Your task to perform on an android device: Go to TRUE VALUE app & contact the dealer to negotiate the price of  Wagon R LXI 2021
Image 0: 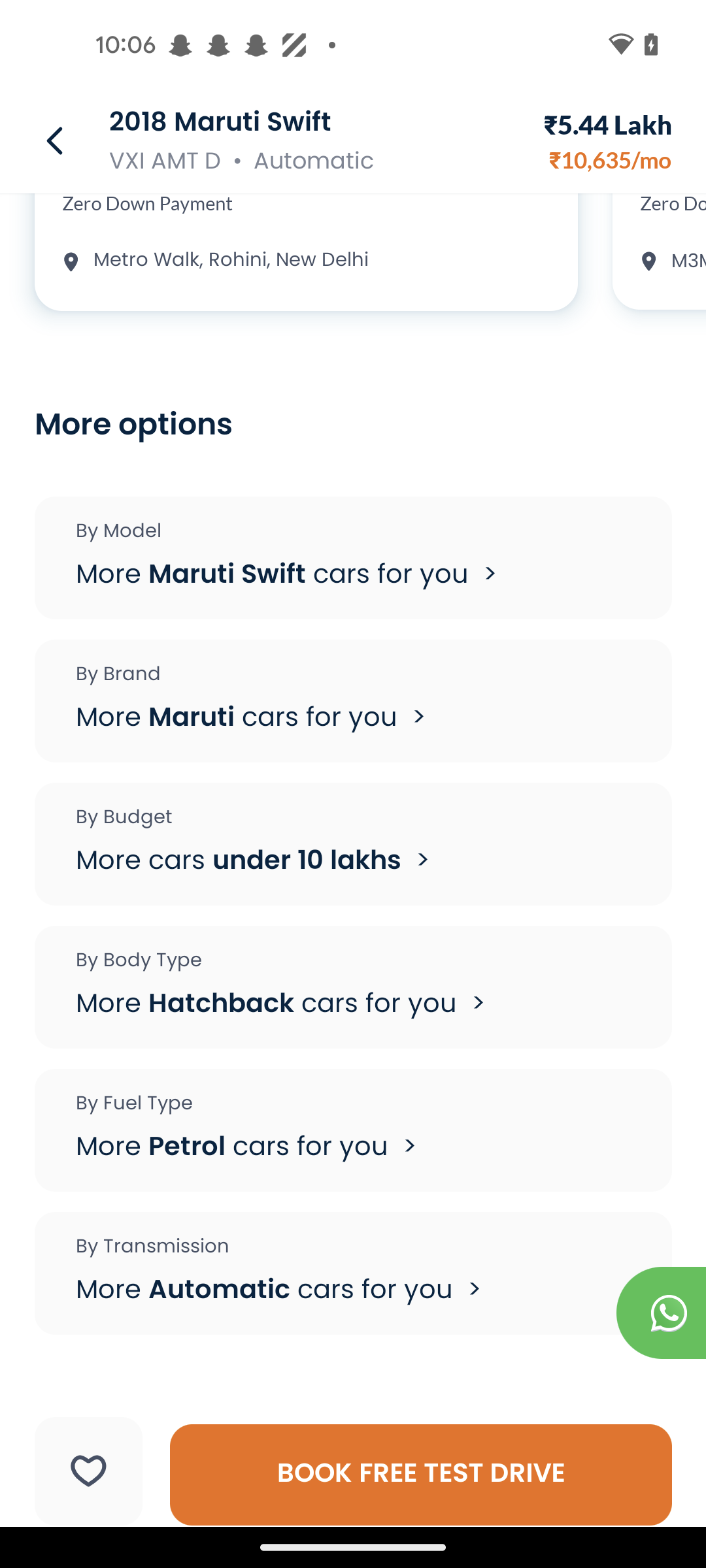
open the True value app
Step 0: open app "True Value"
Image 1: 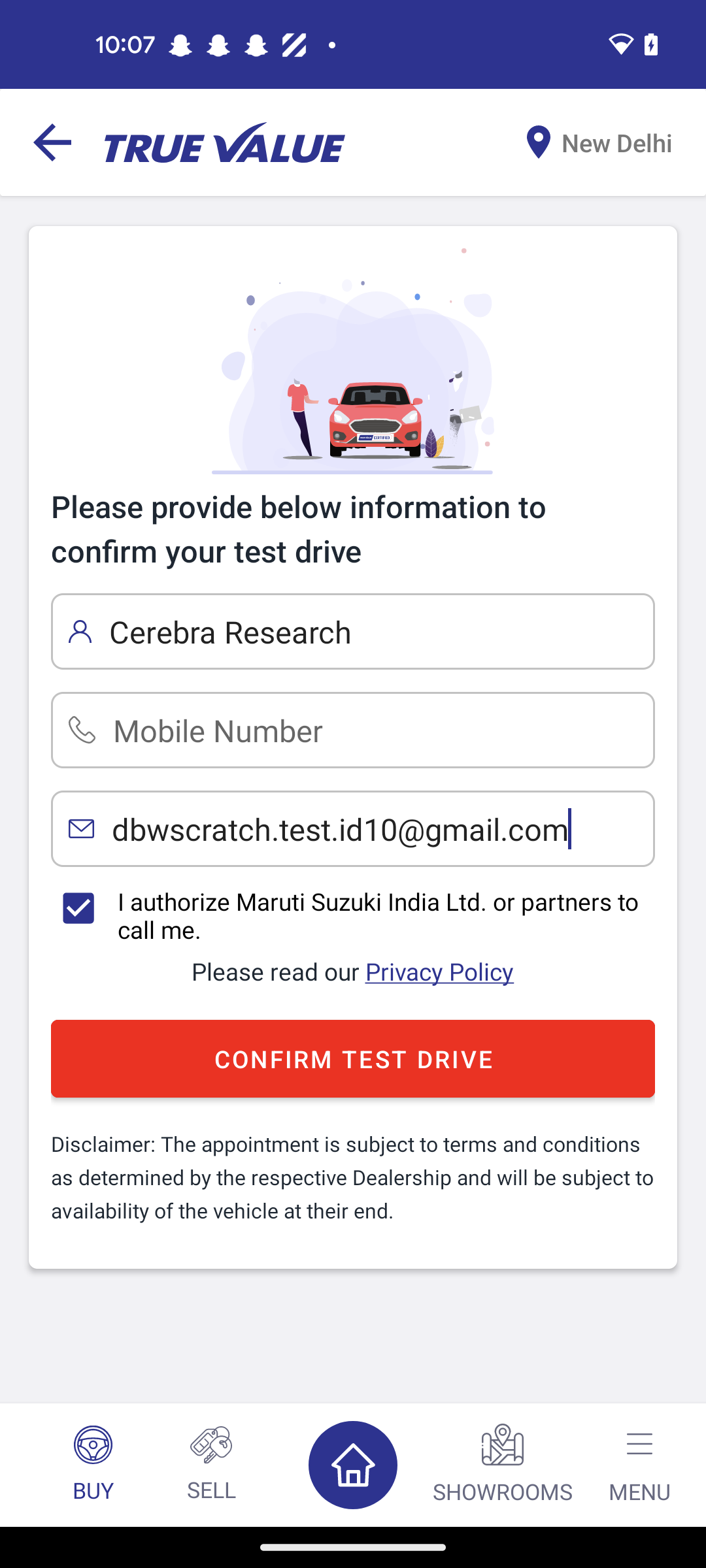
Go back to previous page
Step 1: press back button
Image 2: 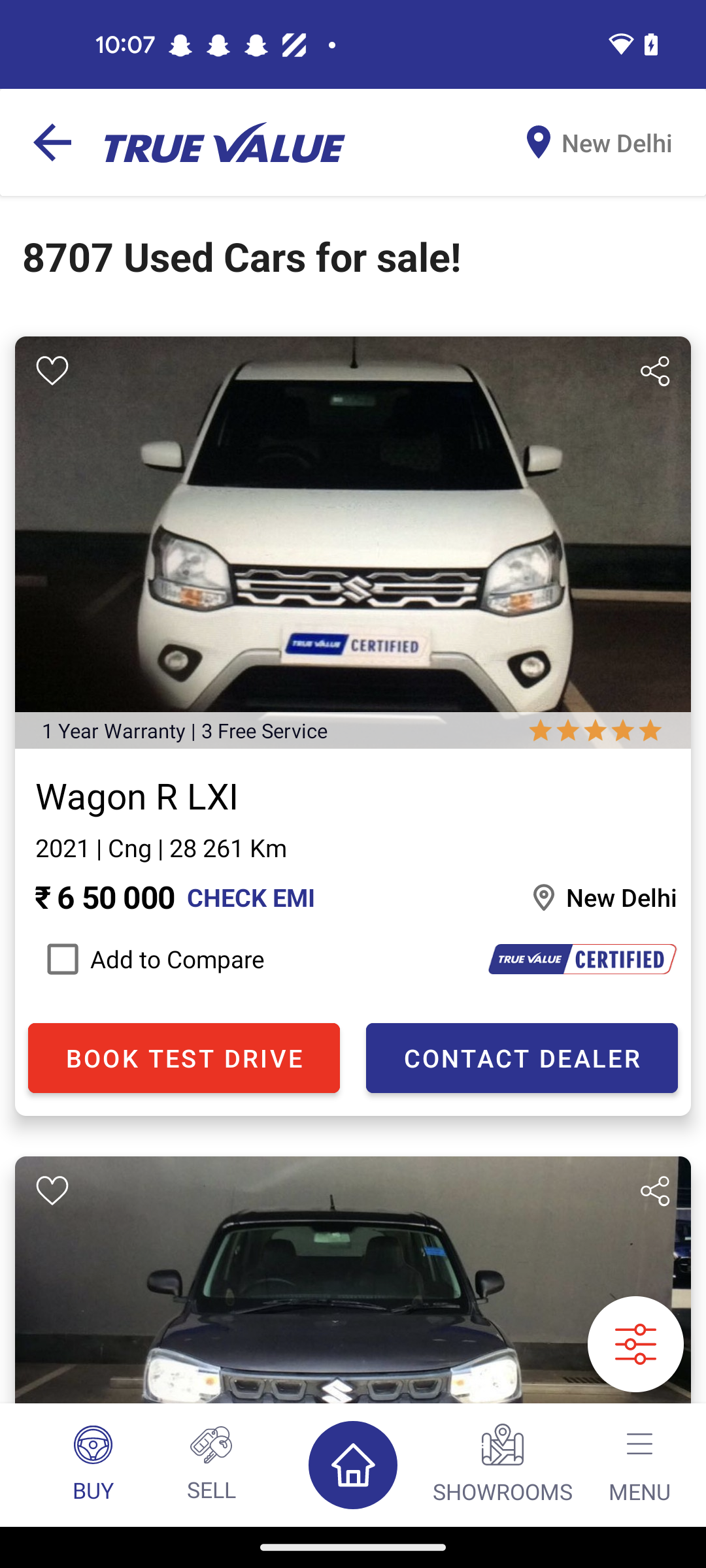
Click on the first result 
Step 2: click (353, 542)
Image 3: 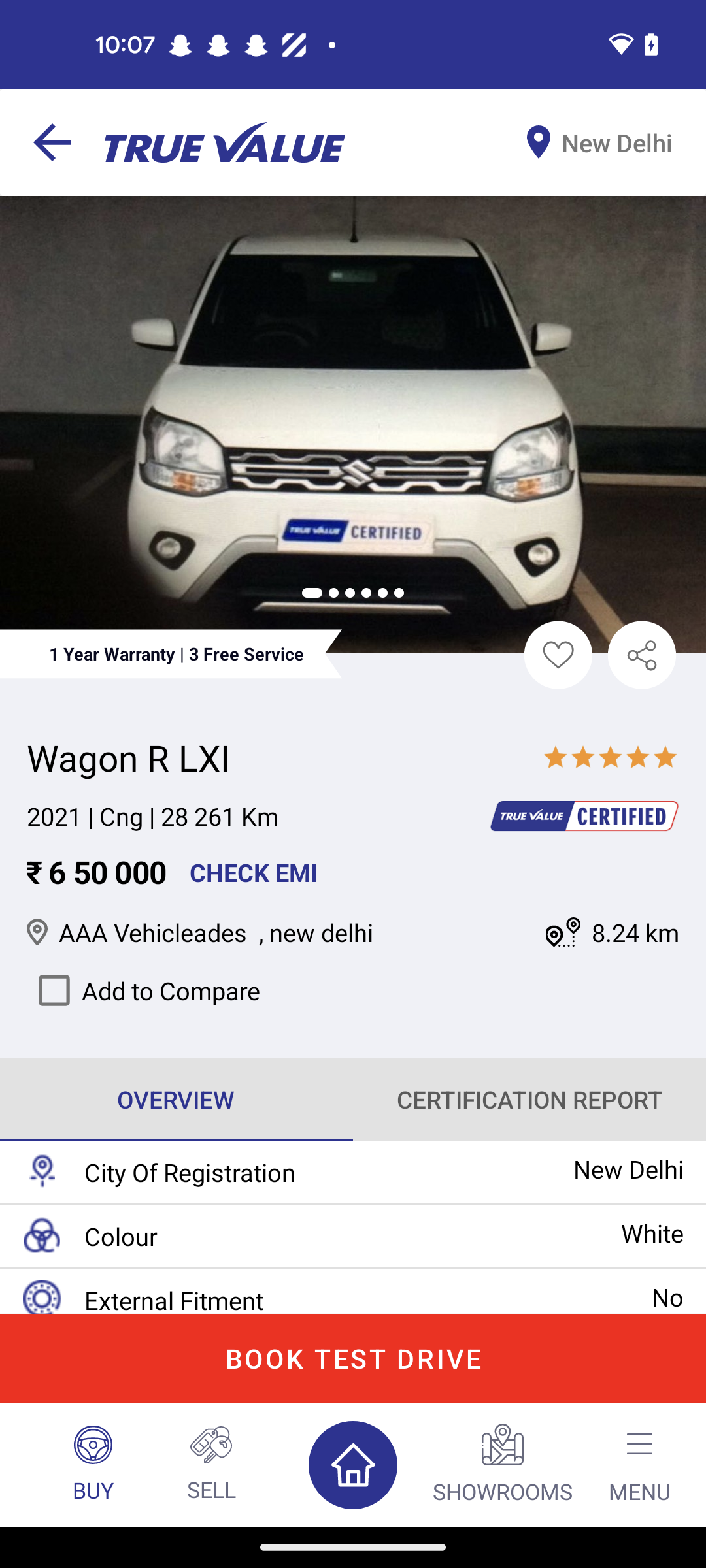
Swipe up to view the contact the dealer option
Step 3: scroll down
Image 4: 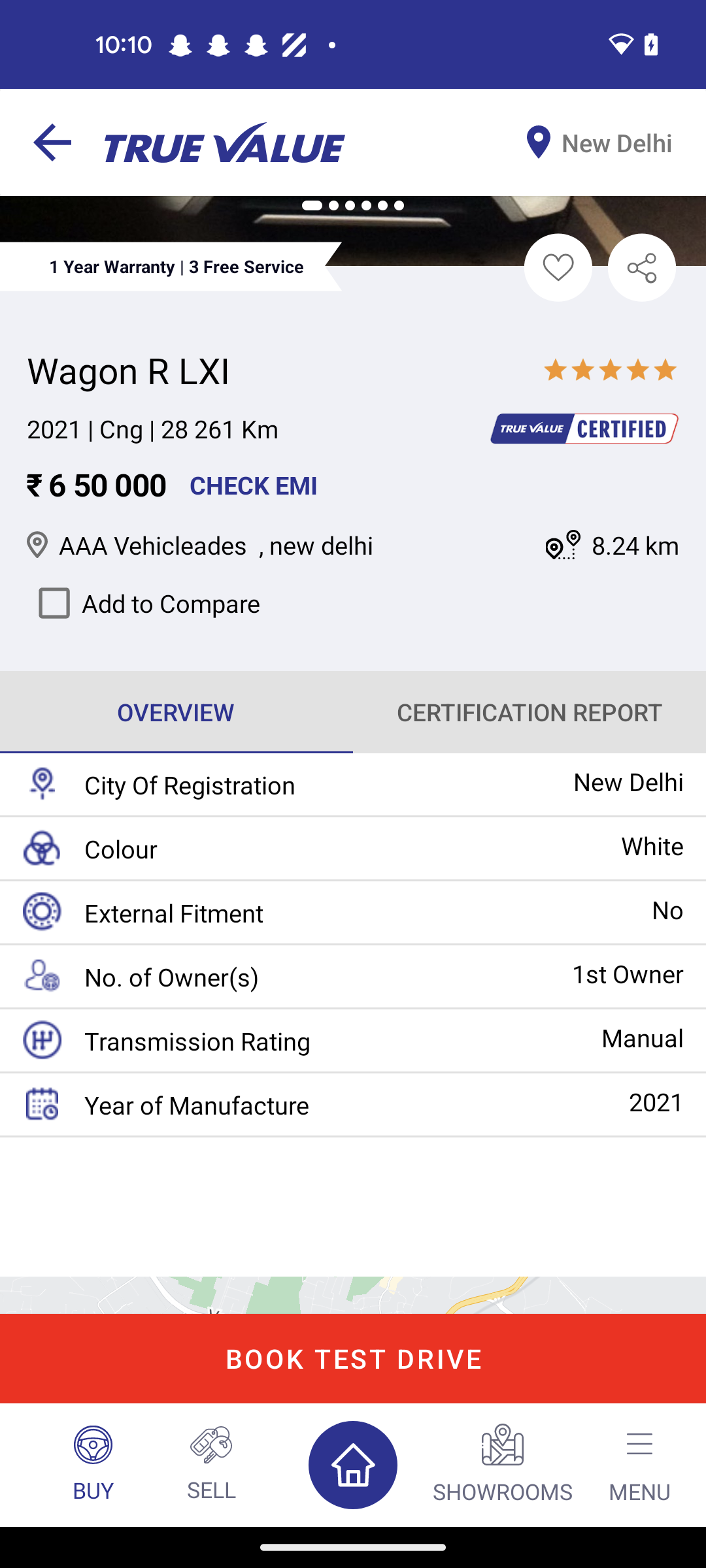
Swipe up to view the contact the dealer option
Step 4: scroll down
Image 5: 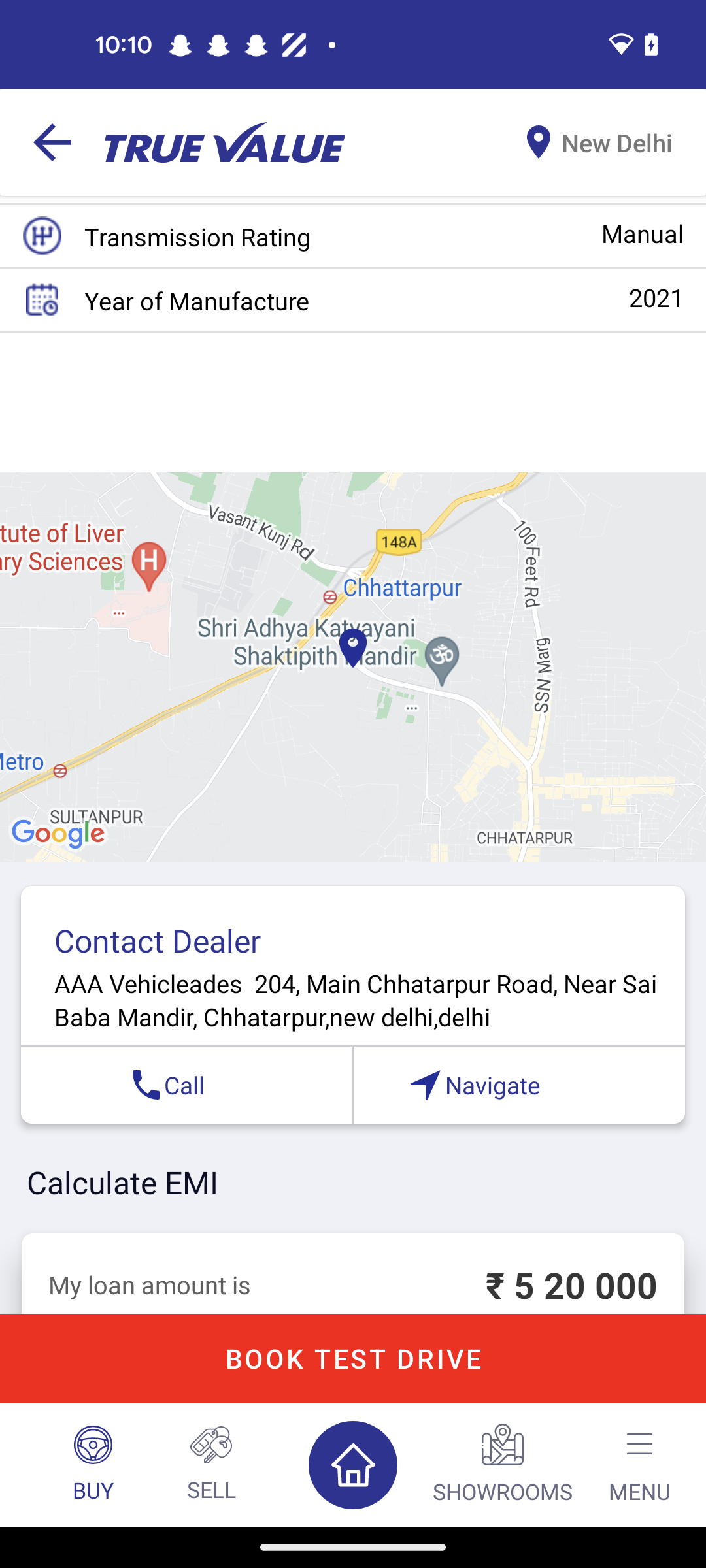
Click on the call tab in contact dealer caloumn 
Step 5: click (186, 1085)